Your task to perform on an android device: In the Audiomack app , create a playlist titled as ABCX and add the first song from Bubbling hip hop playlist  and the second song from the Southern Heat playlist in the Hip Hop category to the ABCX playlist .
Image 0: 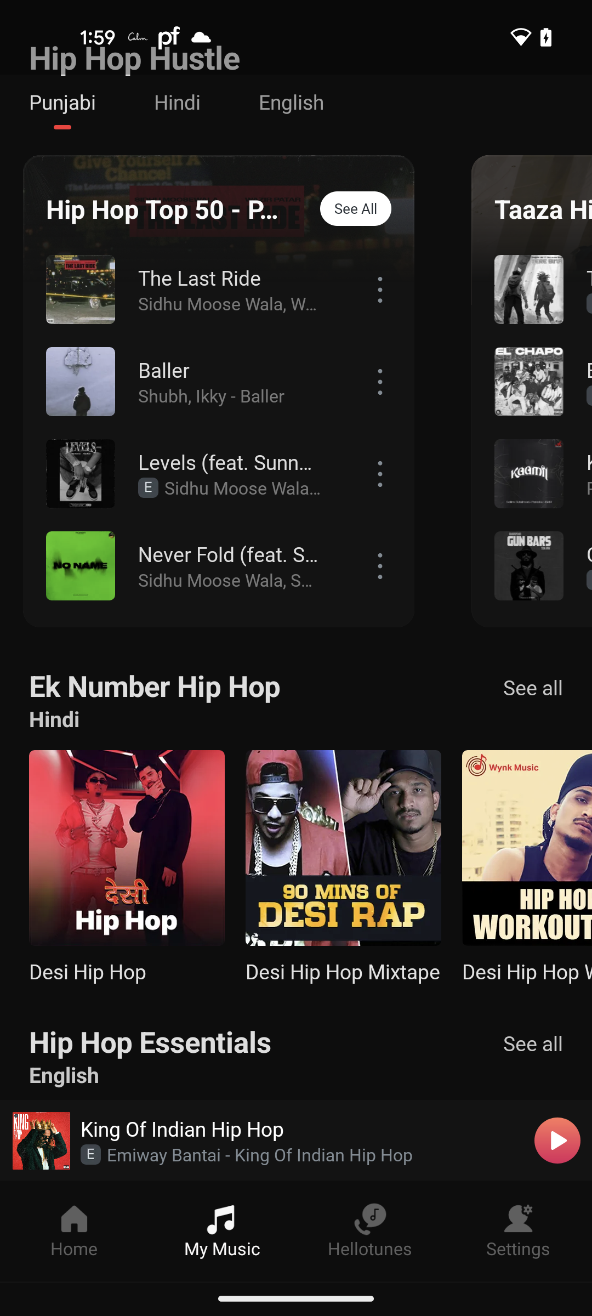
Open the Audiomack app
Step 0: open app "Audio­mack"
Image 2: 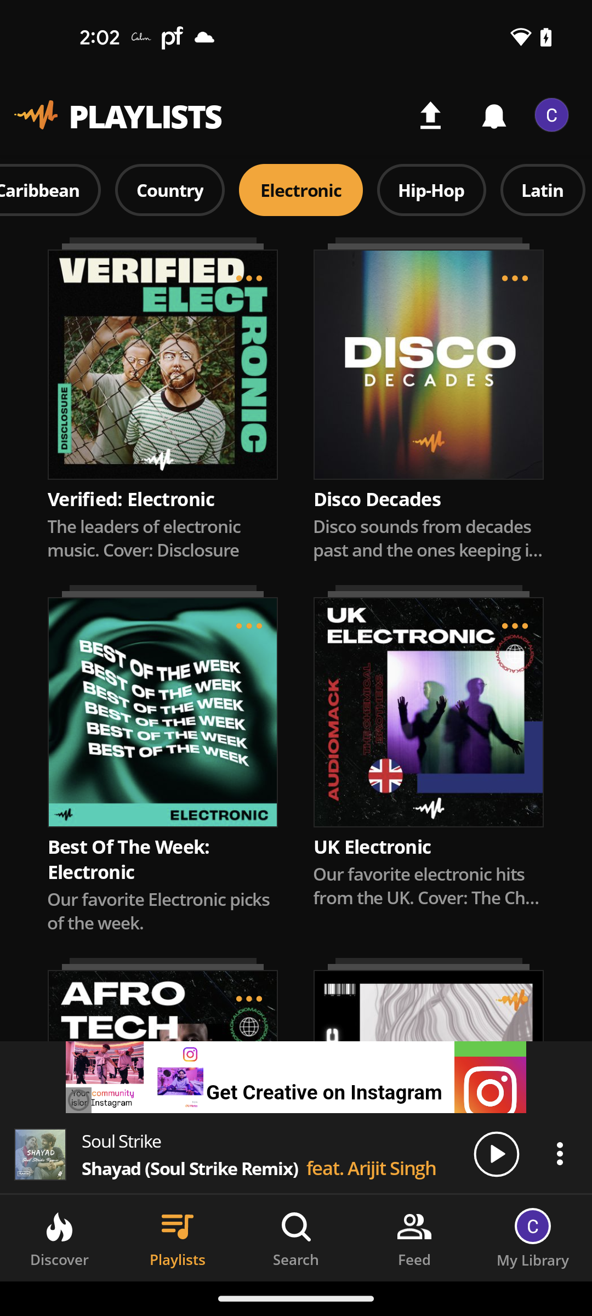
Go to the Hip Hop category
Step 2: click (431, 190)
Image 3: 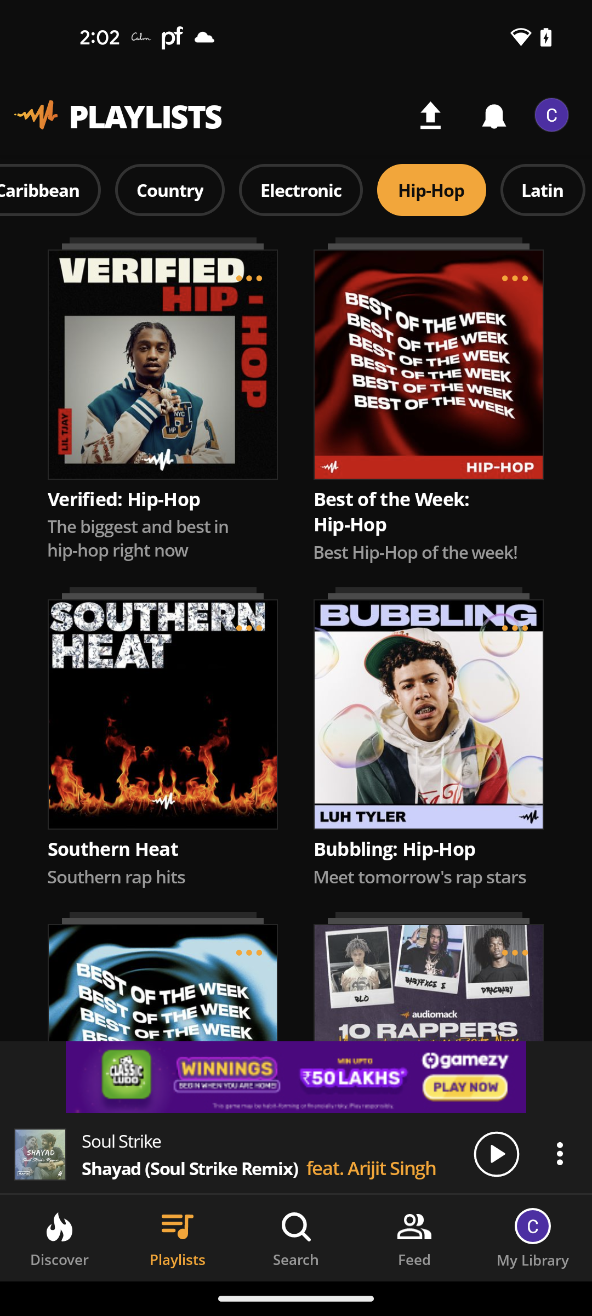
Open the Southern Heat playlist
Step 3: click (163, 714)
Image 4: 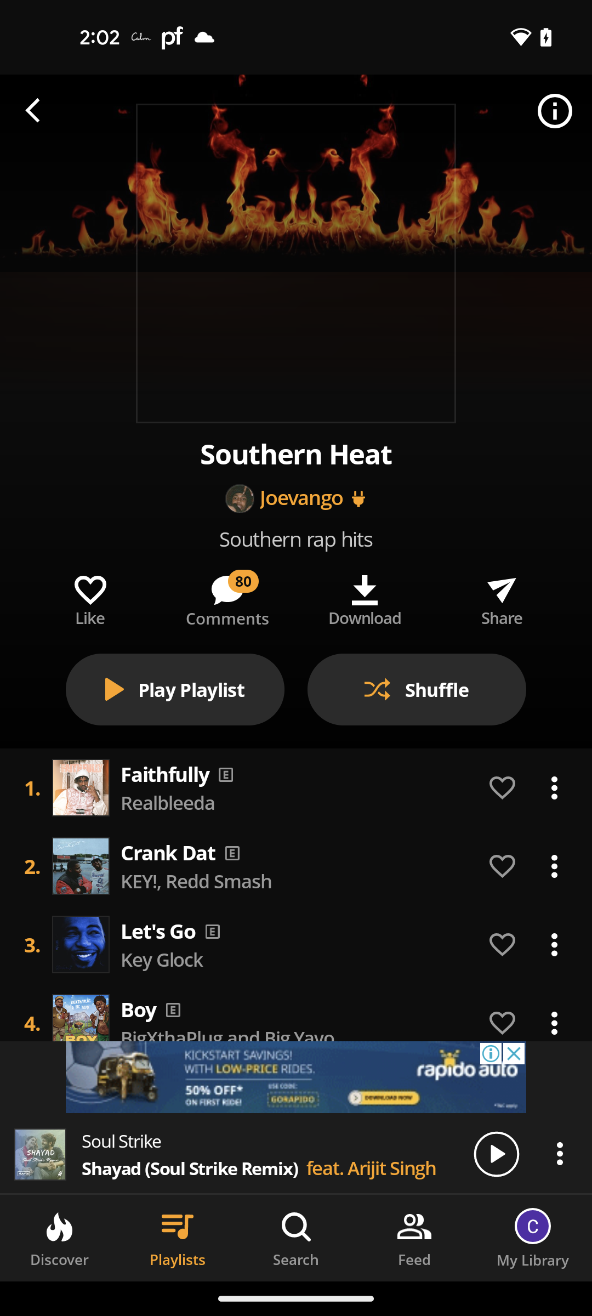
Click on the three dots more button of the first song
Step 4: click (554, 787)
Image 5: 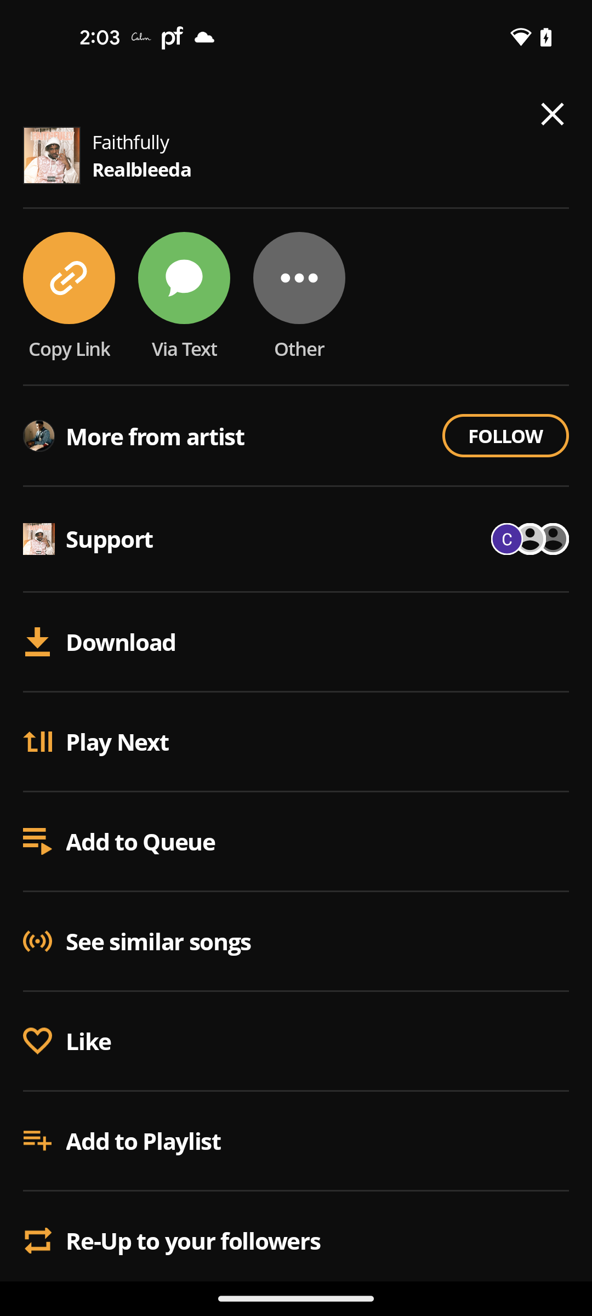
Click on the Add to playlist option
Step 5: click (271, 1141)
Image 6: 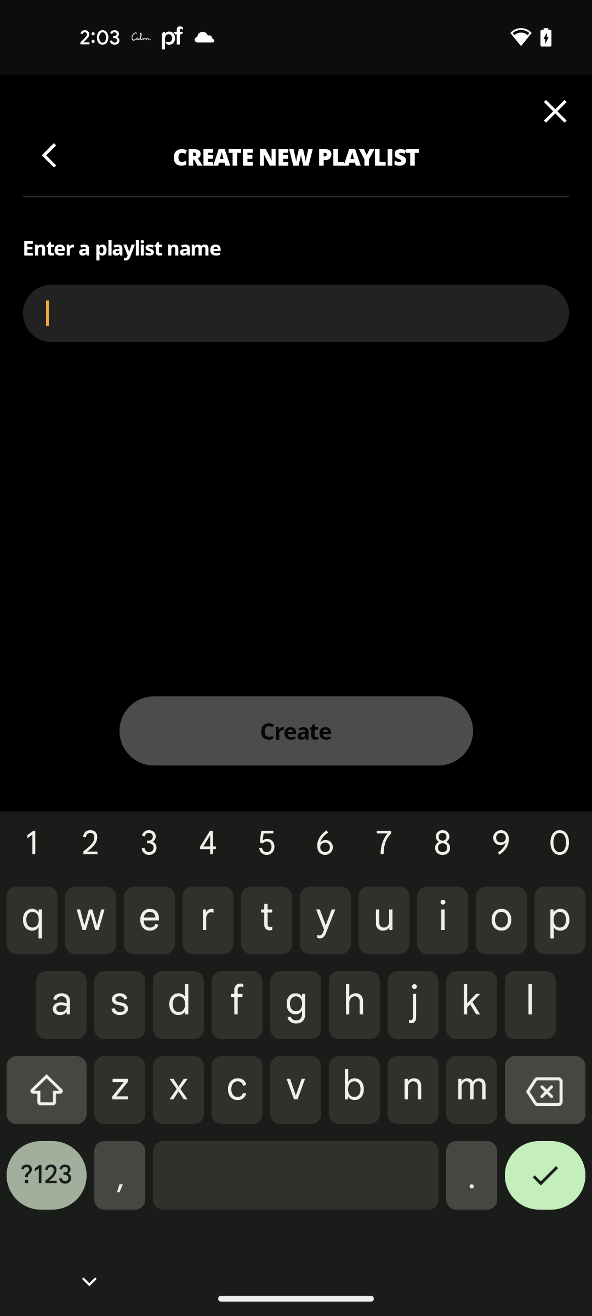
Enter the Playlist name as ABCX
Step 6: type "ABCX"
Image 7: 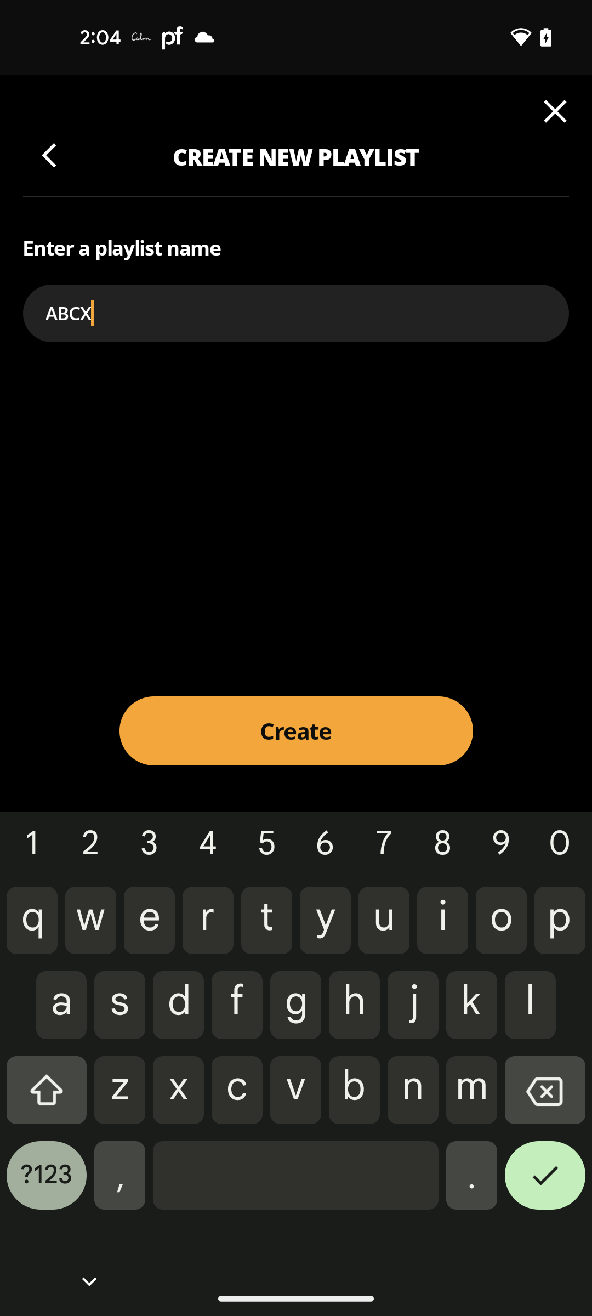
Click on the create button
Step 7: click (329, 741)
Image 8: 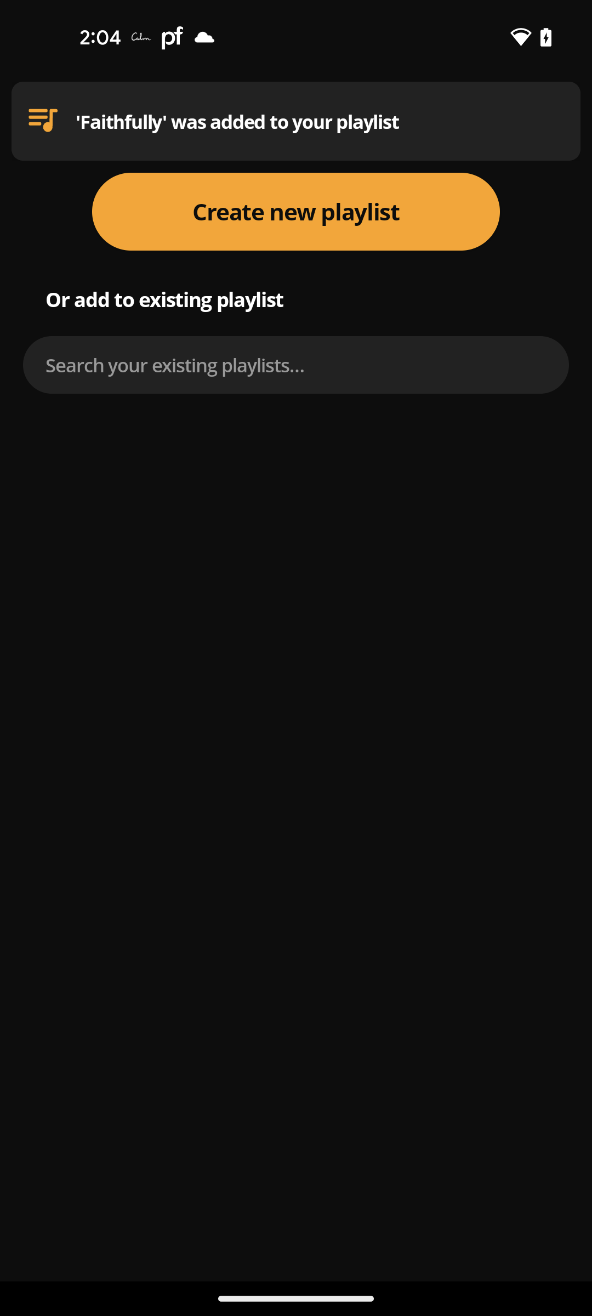
Go back to the previous page
Step 8: press back button
Image 9: 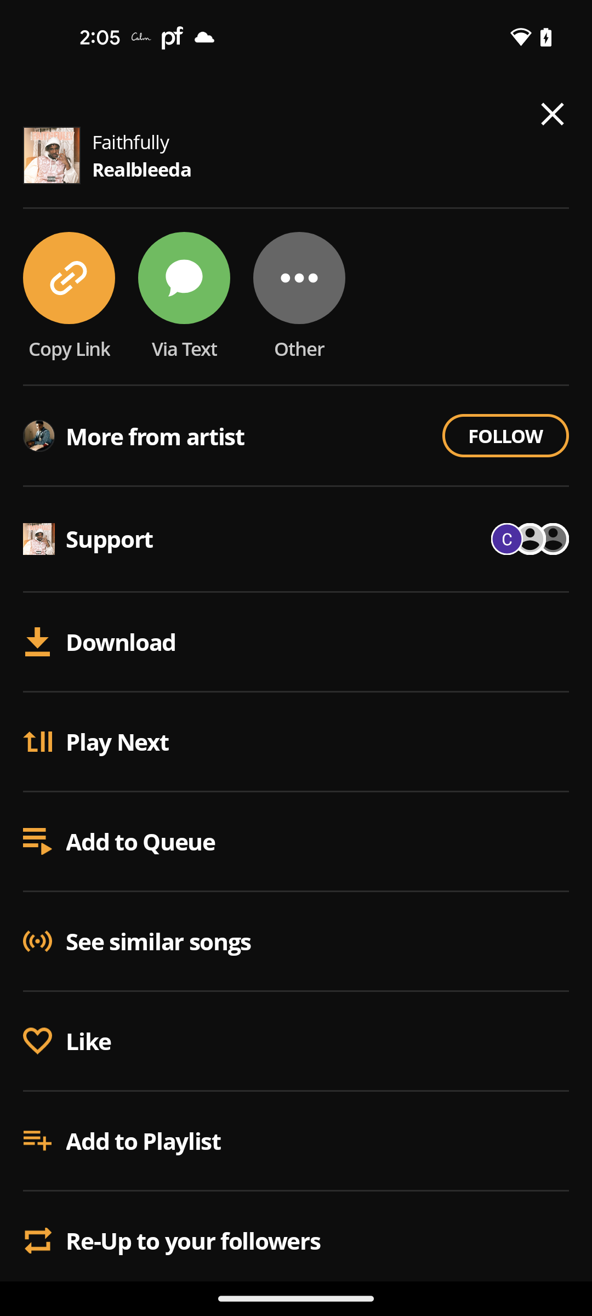
Go back to the previous page
Step 9: press back button
Image 10: 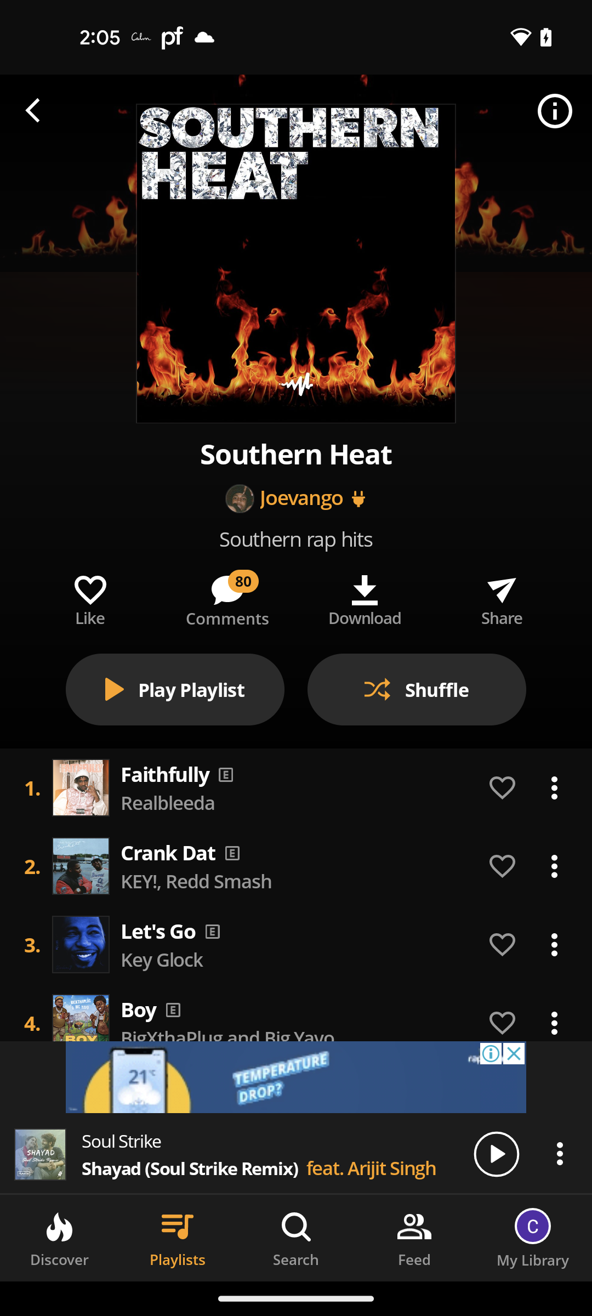
Go back to the previous page
Step 10: press back button
Image 11: 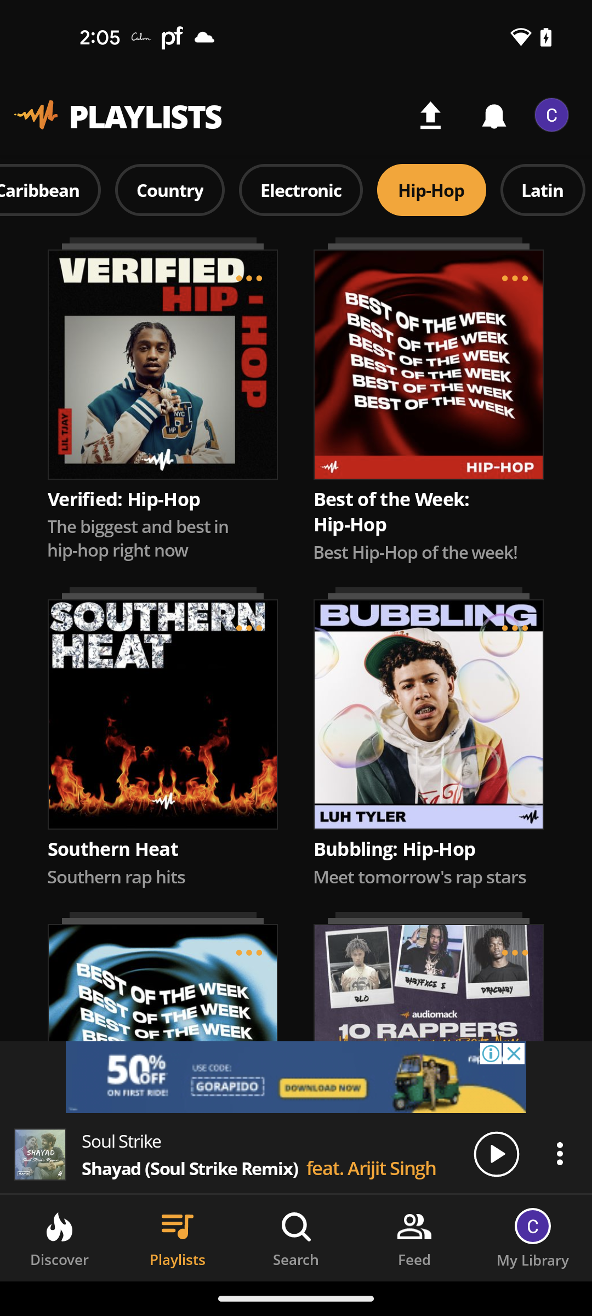
Open the Bubbling Hip hop playlist
Step 11: click (429, 714)
Image 12: 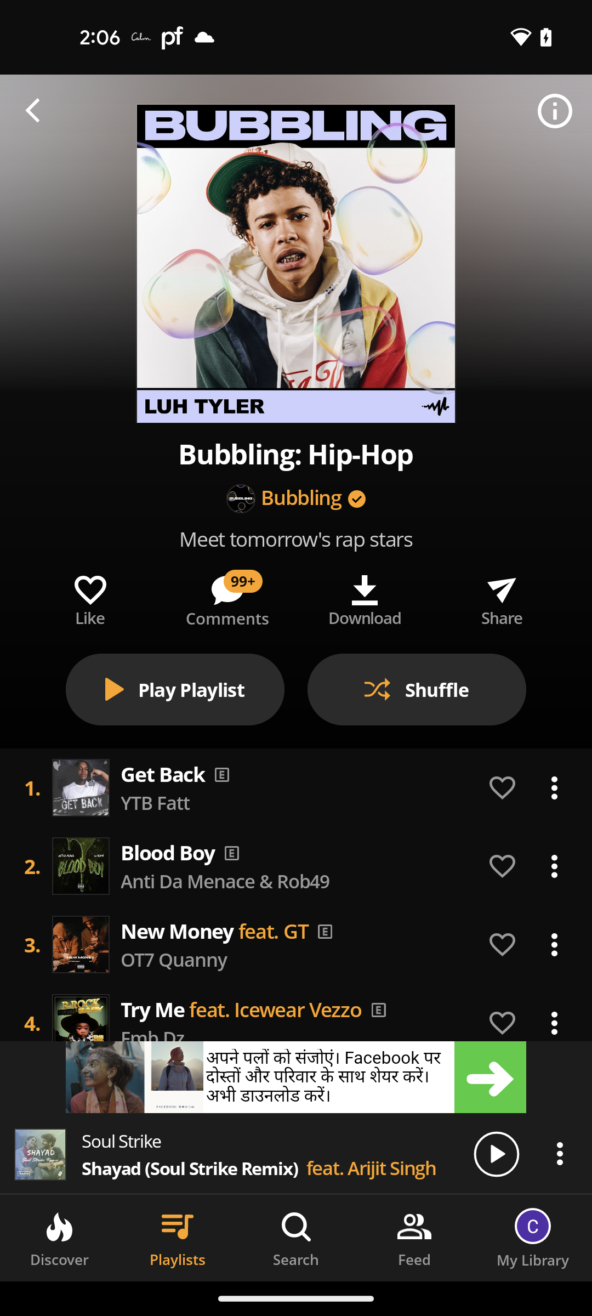
Click on the three dots more button of the first song of the playlist
Step 12: click (554, 787)
Image 13: 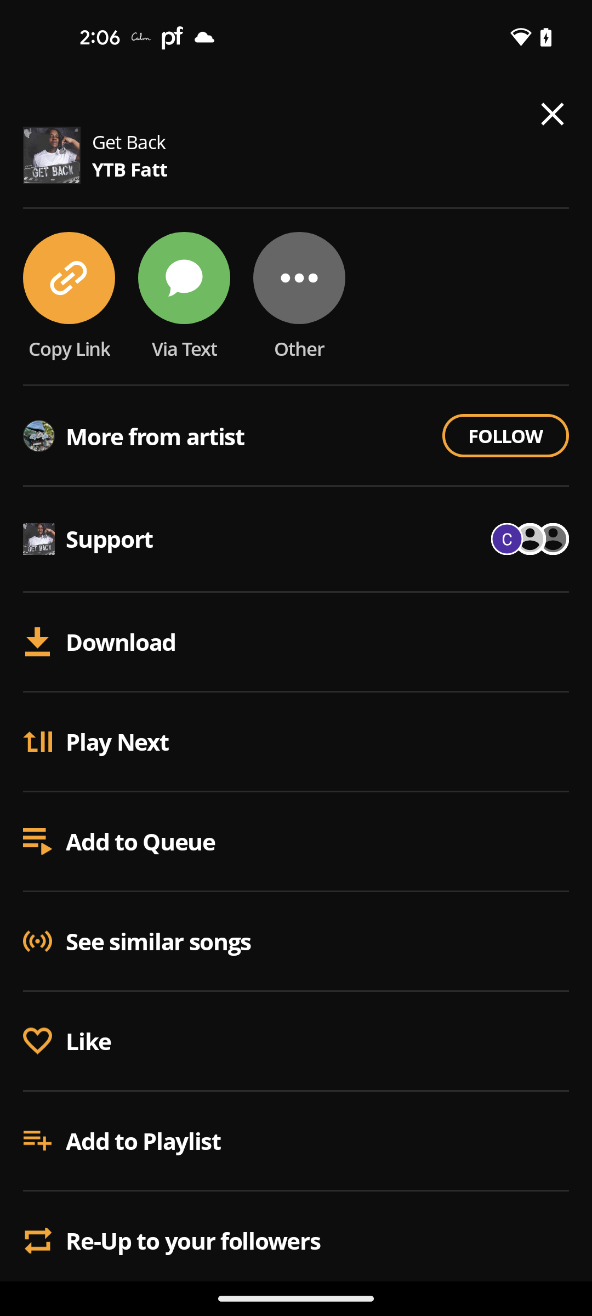
Click on the Add to playlist option
Step 13: click (271, 1141)
Image 14: 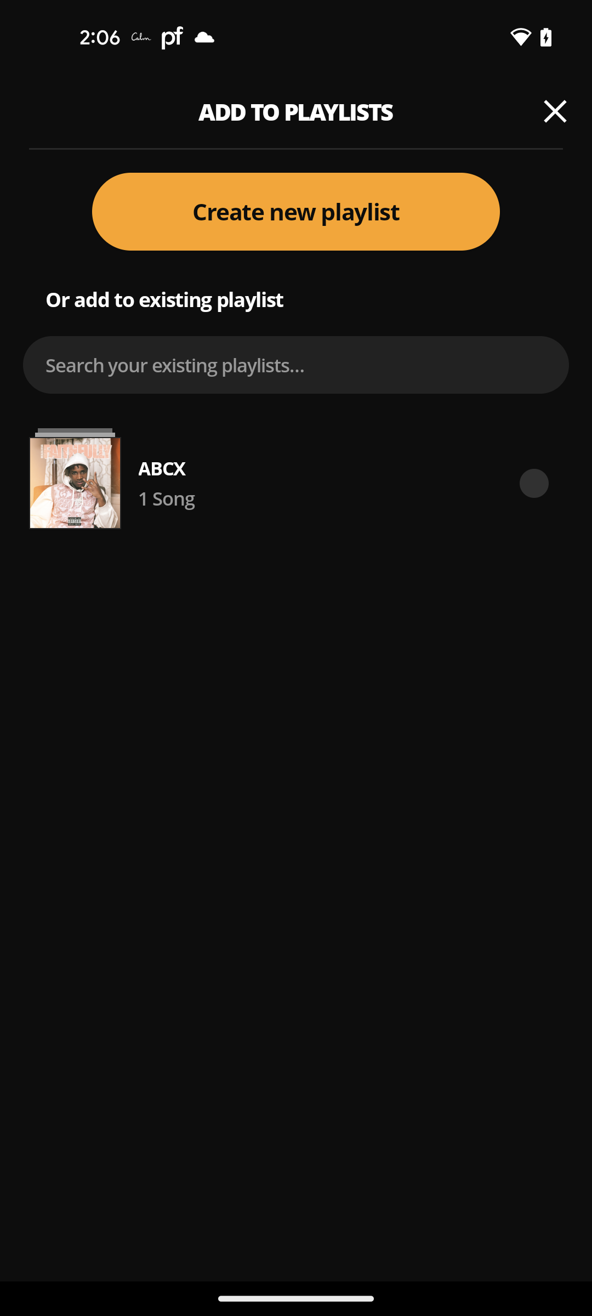
Choose ABCX playlist
Step 14: click (358, 468)